Your task to perform on an android device: Since i am feeling a little bit bored and wanted to be a little creative . Create a Sketch and adjust the canvas size to 1080 x 2264 in the Sketchbook app.
Image 0: 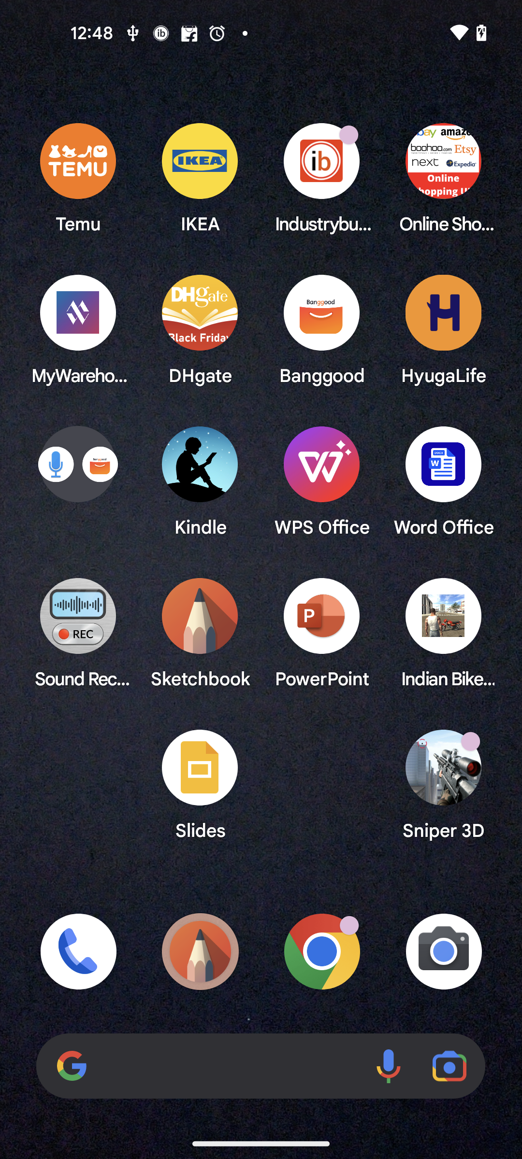
Open the Sketchbook app
Step 0: open app "Sketchbook"
Image 1: 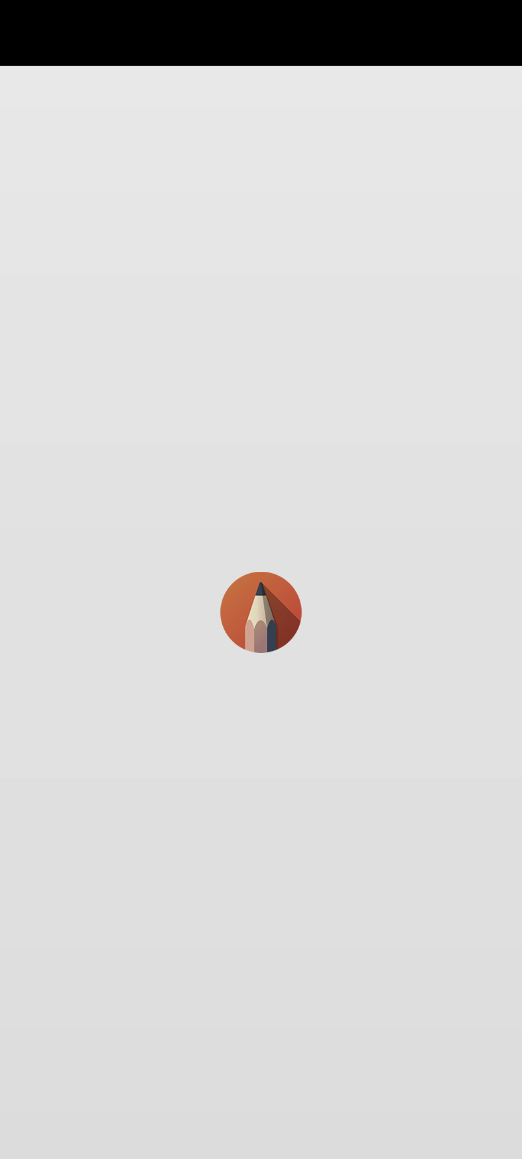
Click on the menu icon at the top left corner of the screen
Step 1: wait
Image 2: 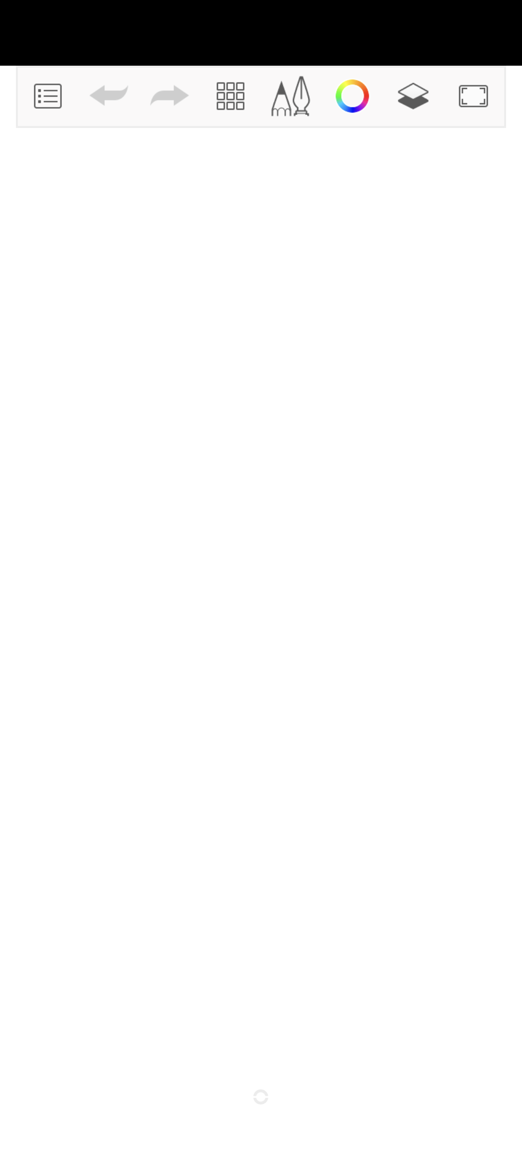
Click on the menu icon at the top left corner of the screen
Step 2: click (49, 99)
Image 3: 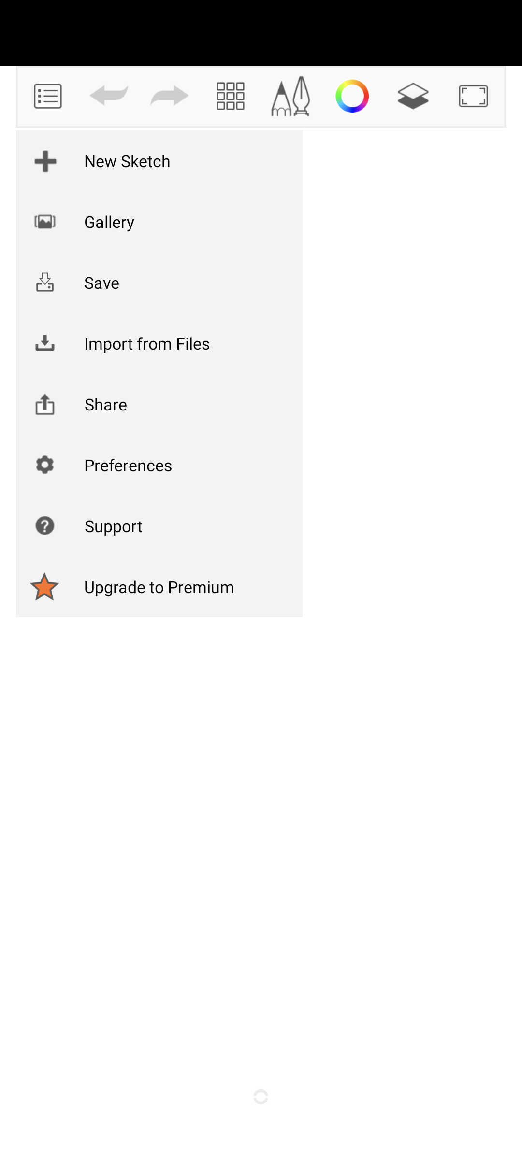
Click on the New Sketch button
Step 3: click (127, 160)
Image 4: 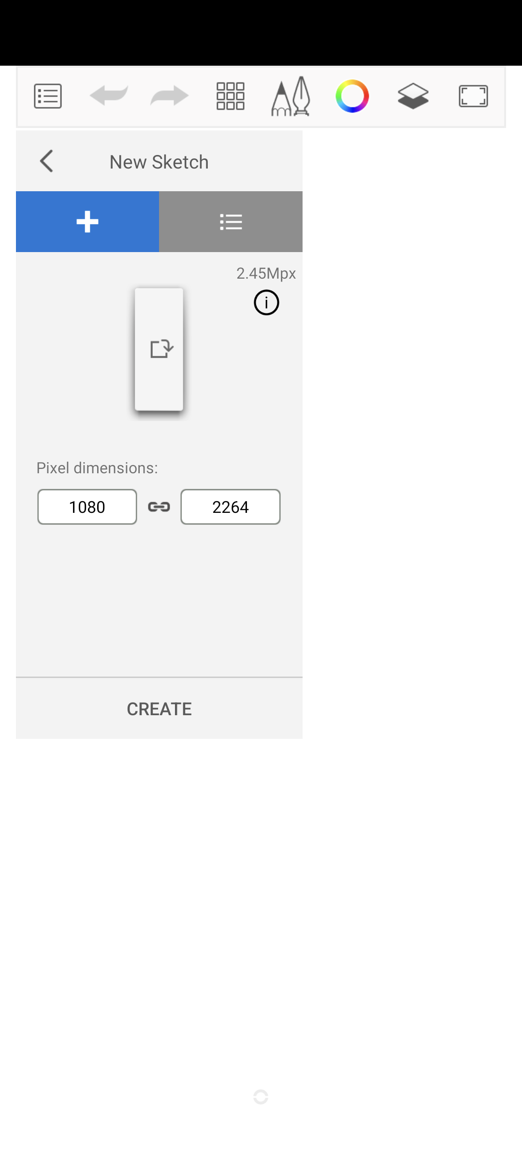
Click on the Create button
Step 4: click (159, 708)
Image 5: 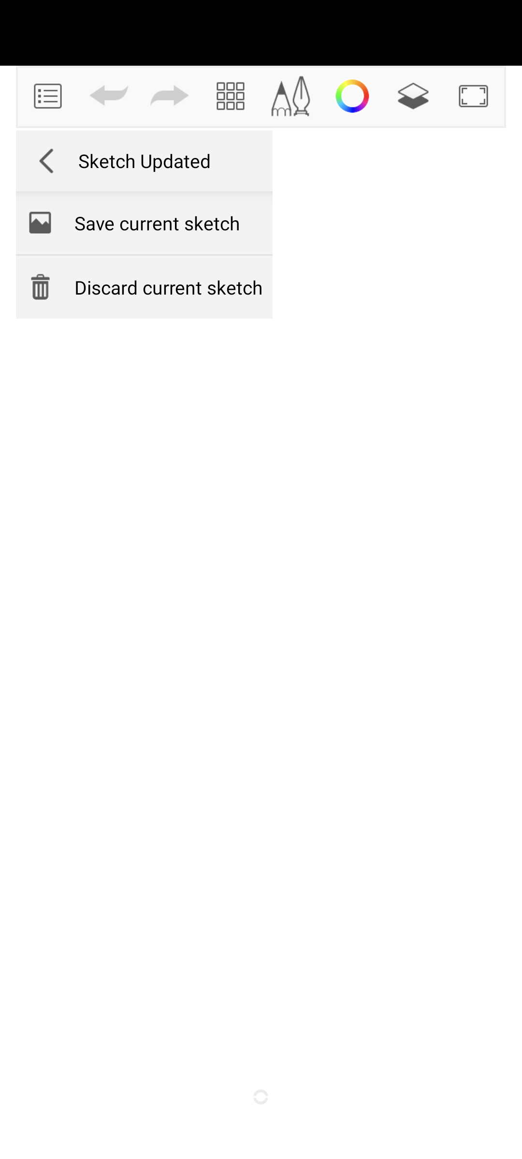
Click on the Discard current sketch button
Step 5: click (168, 287)
Image 6: 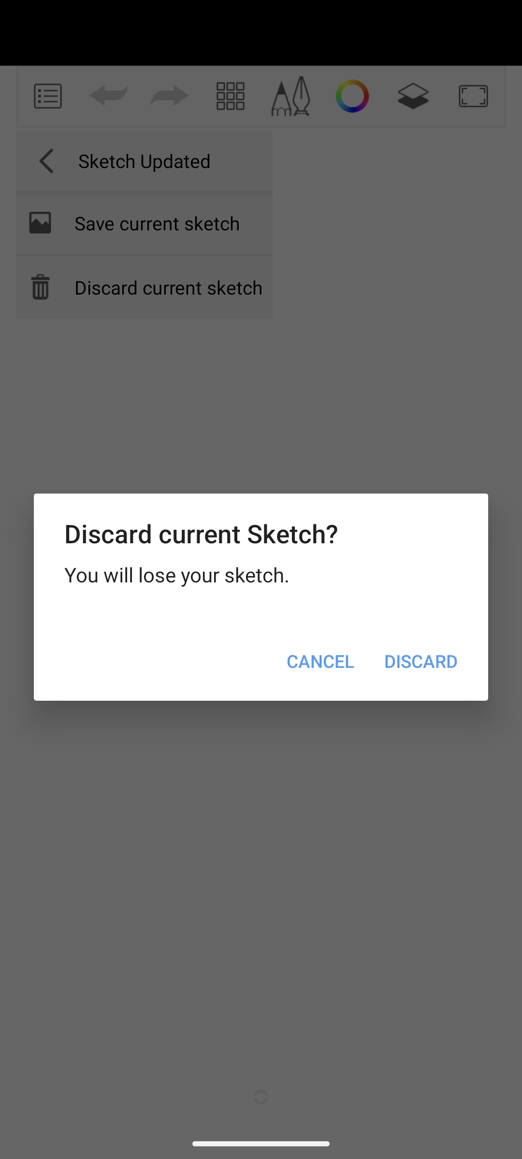
Click on the Discard button
Step 6: click (420, 661)